Your task to perform on an android device: Check out the Snapdeal app's reviews for the Drill machines.
Image 0: 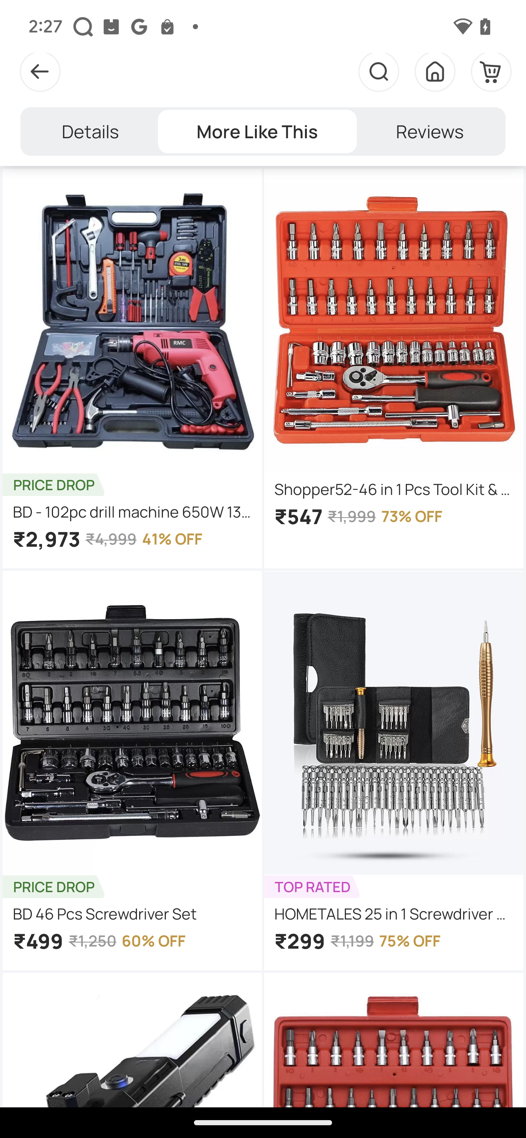
Click on the reviews button to view the comments
Step 0: click (430, 131)
Image 1: 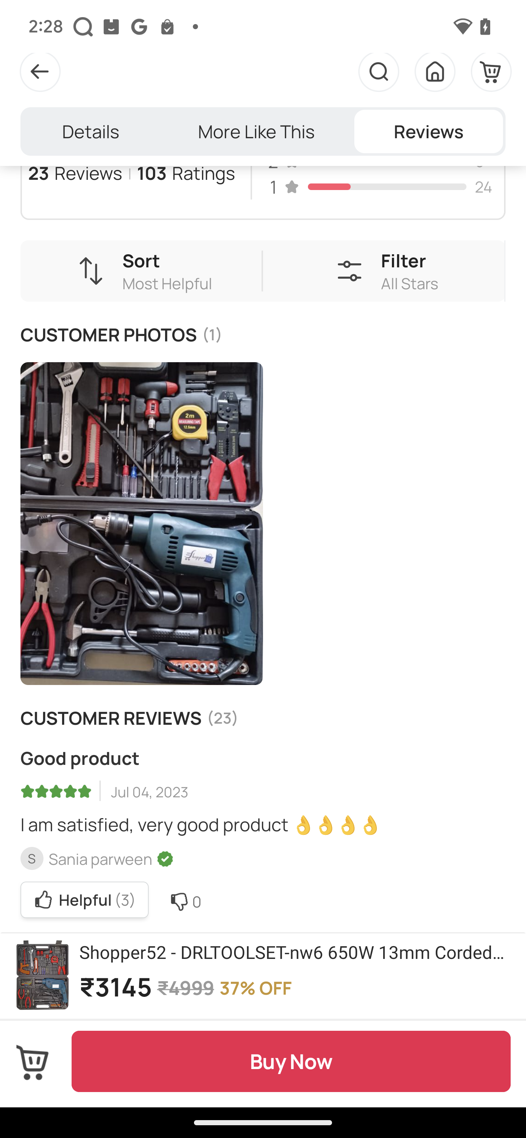
Swipe down on the screen
Step 1: scroll up